Your task to perform on an android device: Add "Azelea Dr., Crown Point, IN" Rental Room in St. John to My Favorite List.
Image 0: 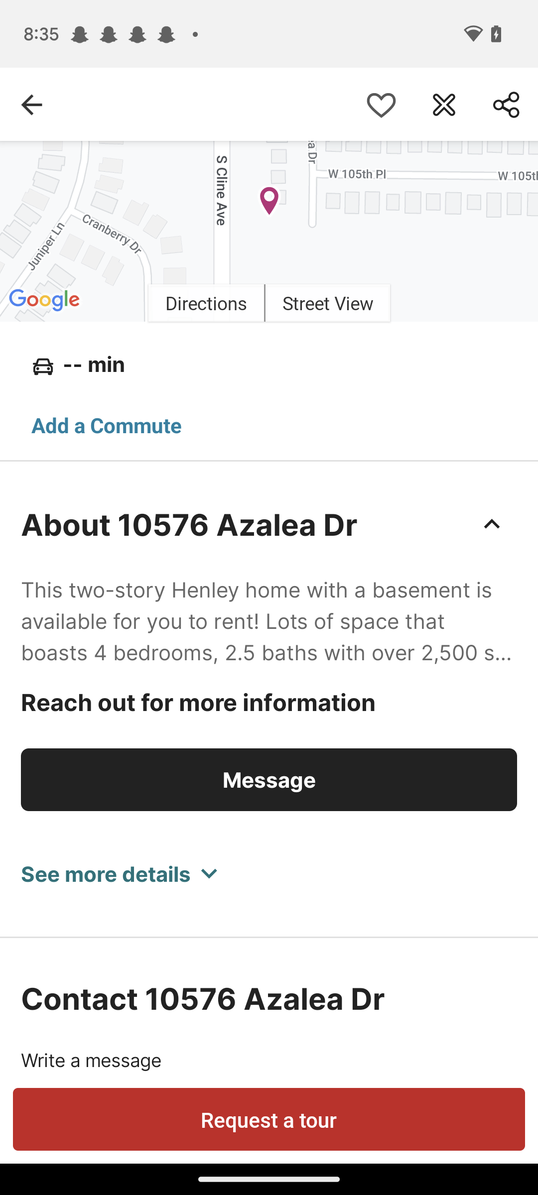
Click on the Heart icon at Top in the right side.
Step 0: click (381, 105)